Your task to perform on an android device: The video is of poor quality, which causes discomfort to my eyes. The video that is presently playing in the YouTube app should have its video quality changed to 1080p.
Image 0: 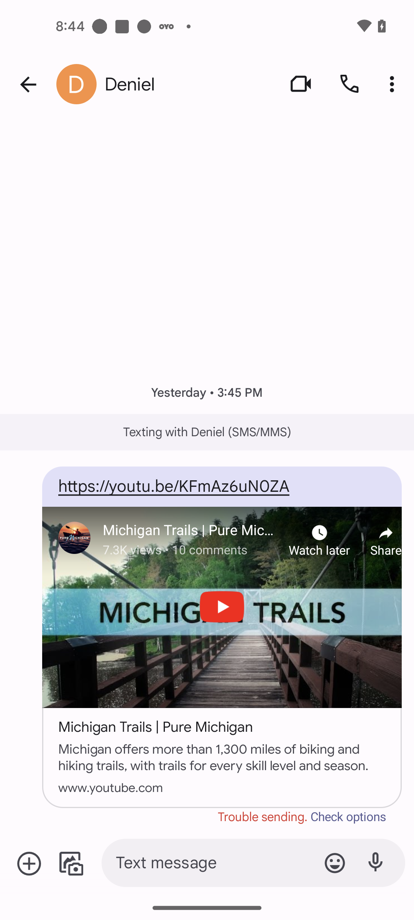
Open Youtube app
Step 0: open app "YouTube"
Image 1: 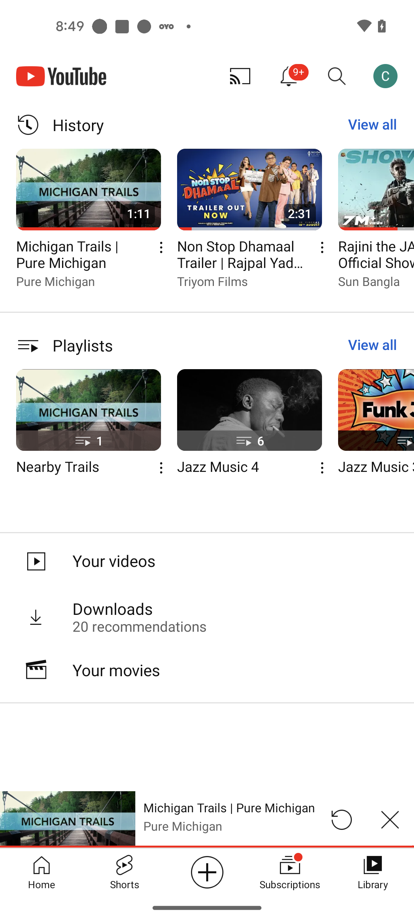
Click on the video to maximize the current playing video
Step 1: click (230, 804)
Image 2: 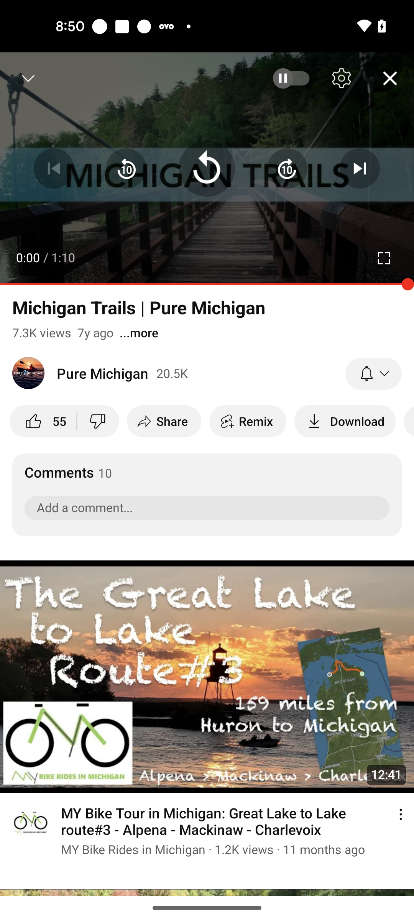
Click on the settings icon at the currently playing video
Step 2: click (341, 78)
Image 3: 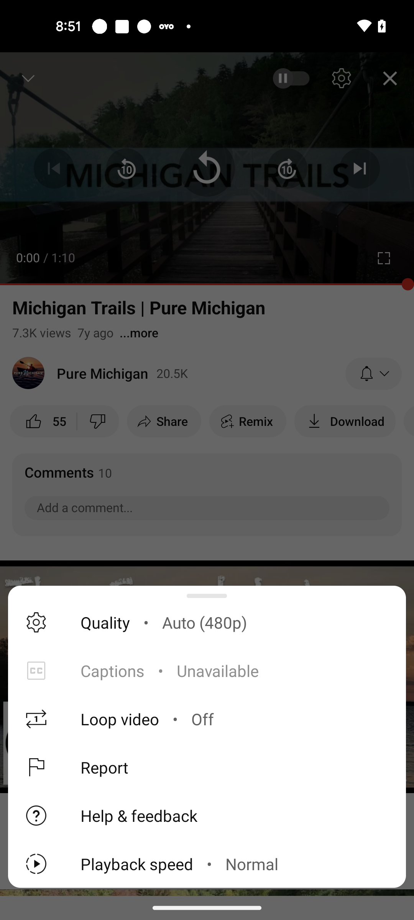
Click on the quality option
Step 3: click (89, 622)
Image 4: 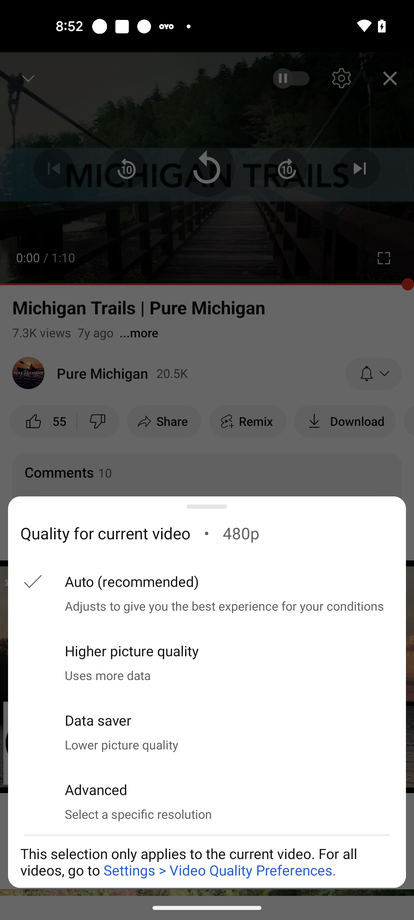
Go to the advanced option
Step 4: click (96, 789)